Your task to perform on an android device: using the flipkart grocery section i want to look at the item that have been added to the cart 
Image 0: 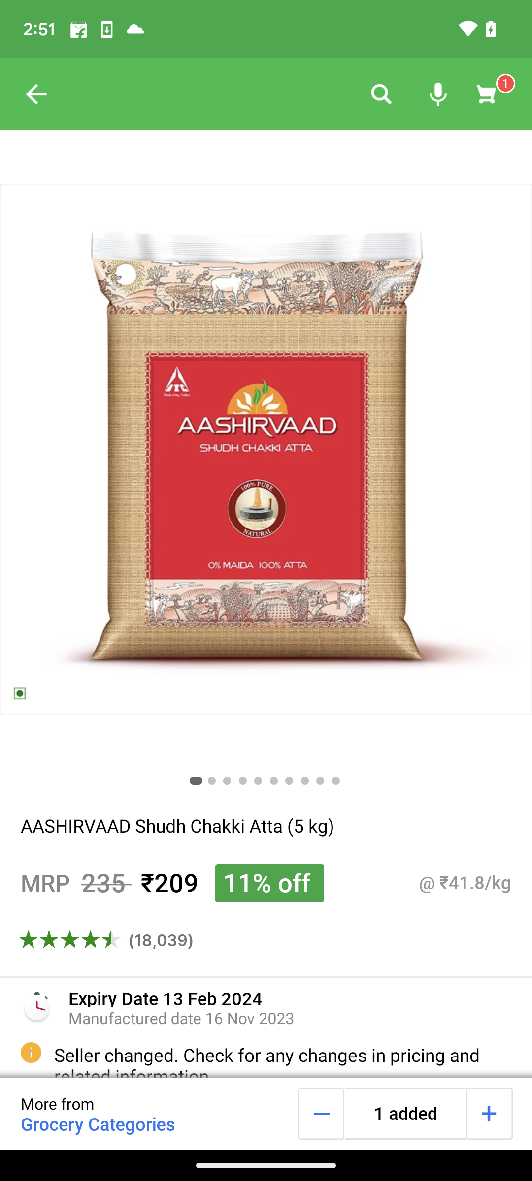
click on the bucket icon at the top right side of the screen which is available just immediate after microphone icon 
Step 0: click (494, 94)